Your task to perform on an android device: I want to give the review, "Great recipe! It is a very delicious meal" for the three broken cheese lasagna recipe.
Image 0: 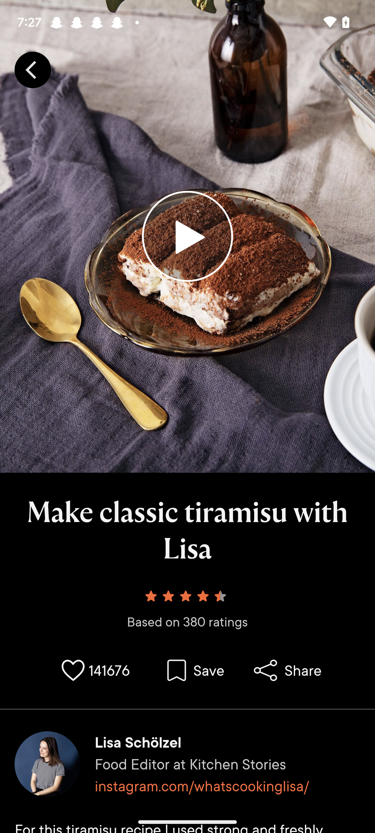
Swipe up to review section
Step 0: scroll down
Image 1: 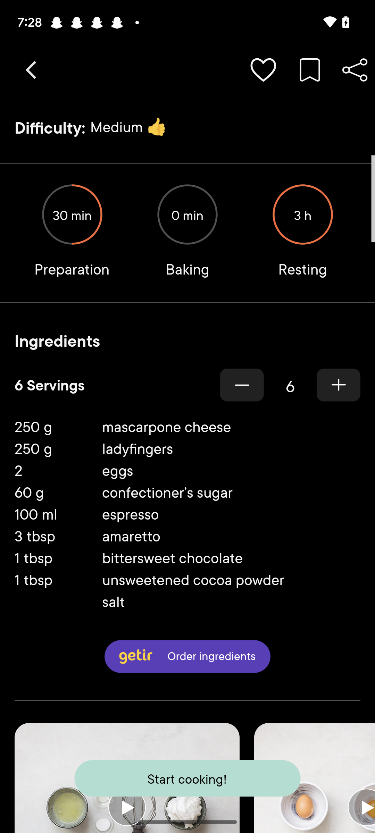
Swipe up to review section
Step 1: scroll down
Image 2: 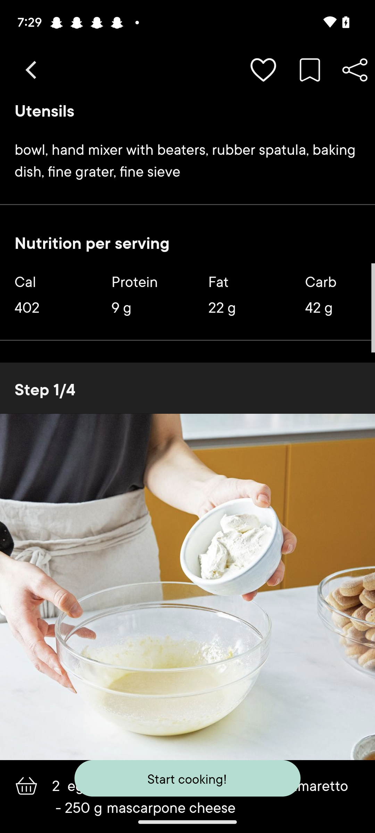
Swipe up to review section
Step 2: scroll down
Image 3: 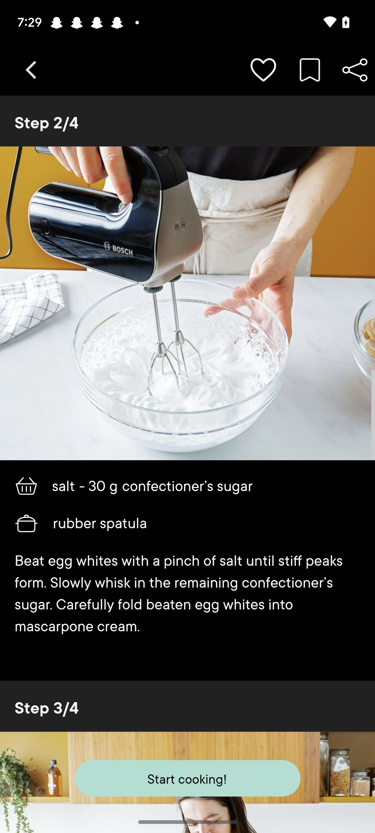
Swipe up to review section
Step 3: scroll down
Image 4: 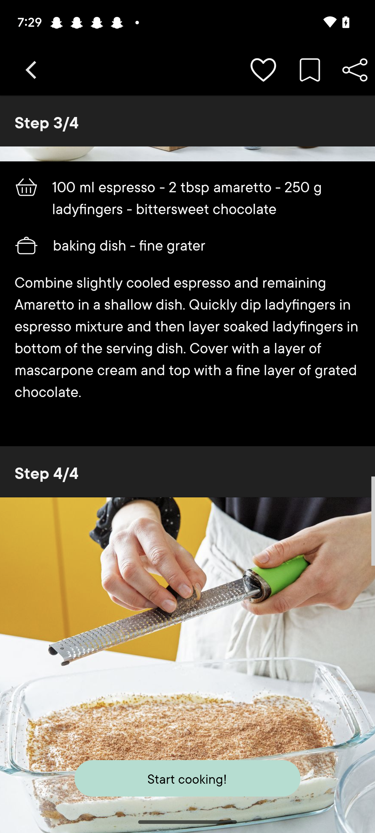
Swipe up to review section
Step 4: scroll down
Image 5: 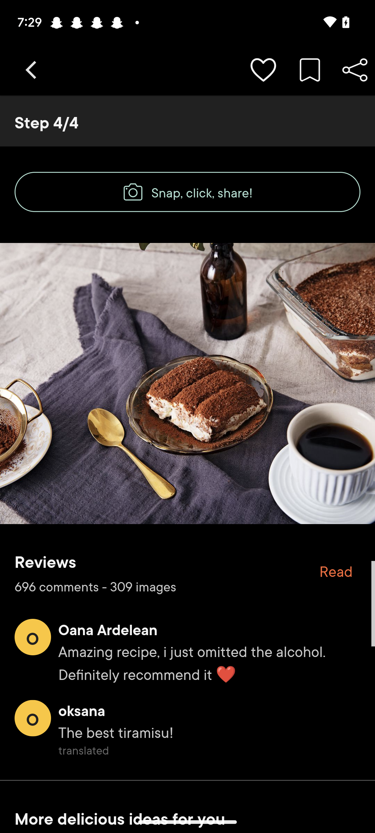
Click on the read button 
Step 5: click (336, 571)
Image 7: 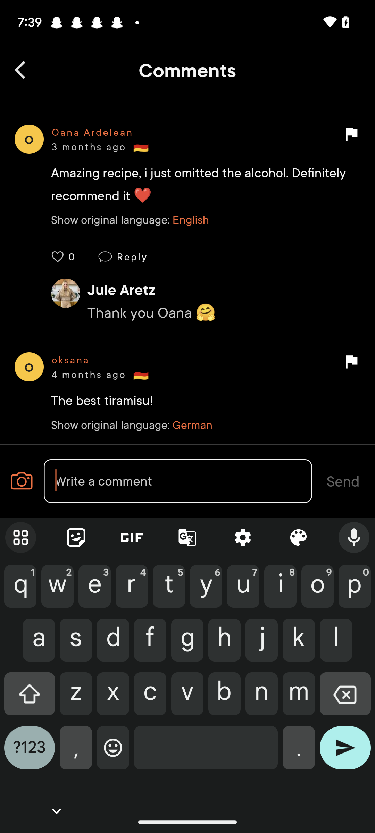
Enter the review as Great recipe! It is a very delicious meal
Step 7: type "Great recipe! It is a very delicious meal"
Image 8: 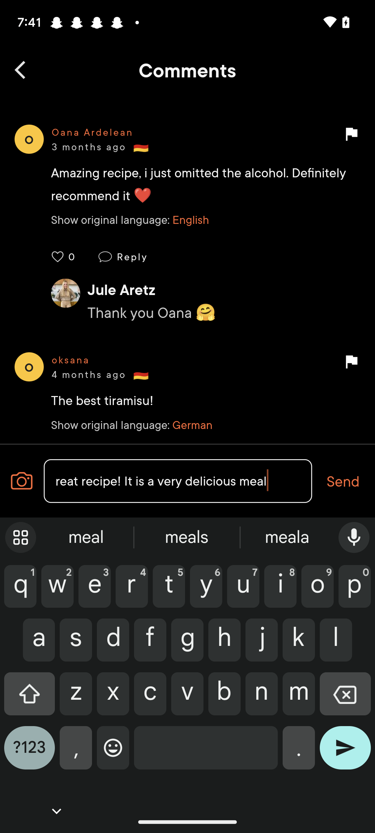
Click on the send button
Step 8: click (343, 481)